Your task to perform on an android device: Open the TickTick app and move the Yoga Classes to the personal list.
Image 0: 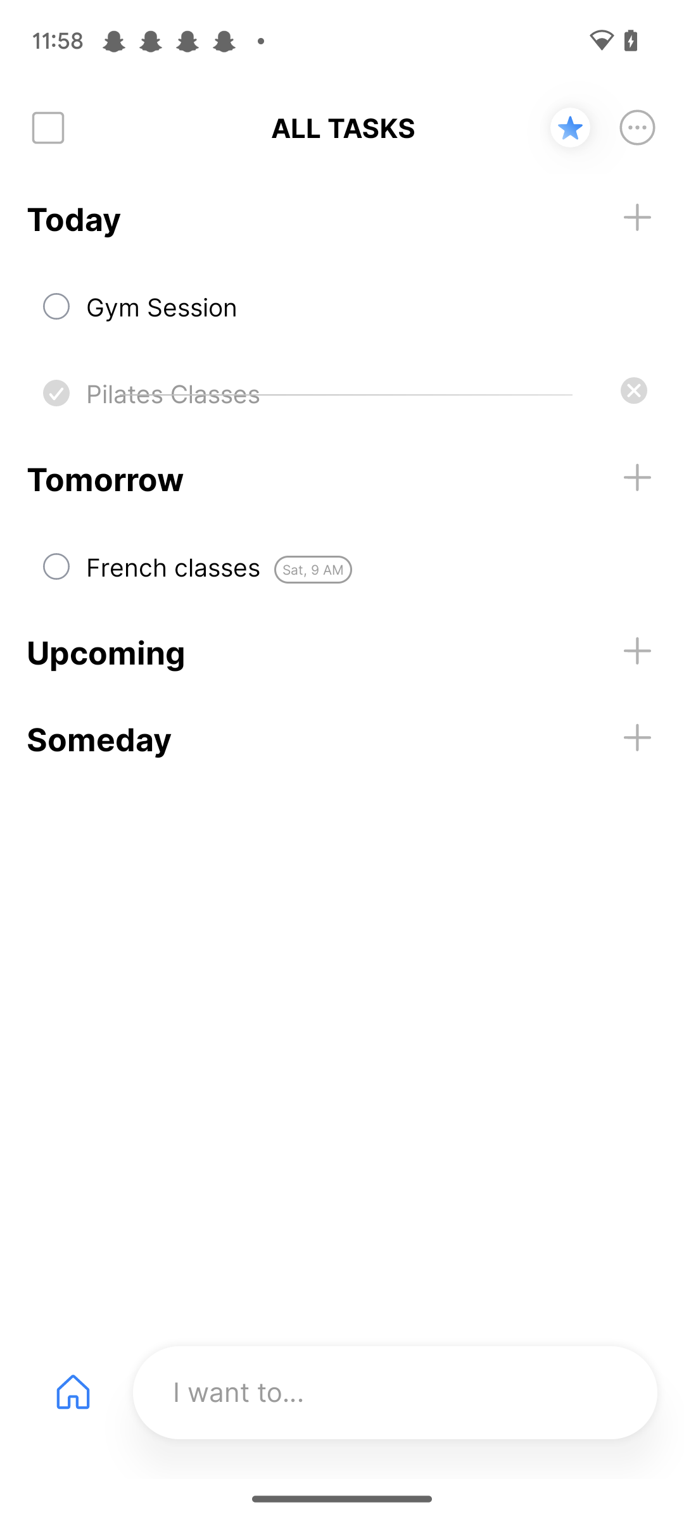
Open the TickTick app
Step 0: open app "TickTick"
Image 1: 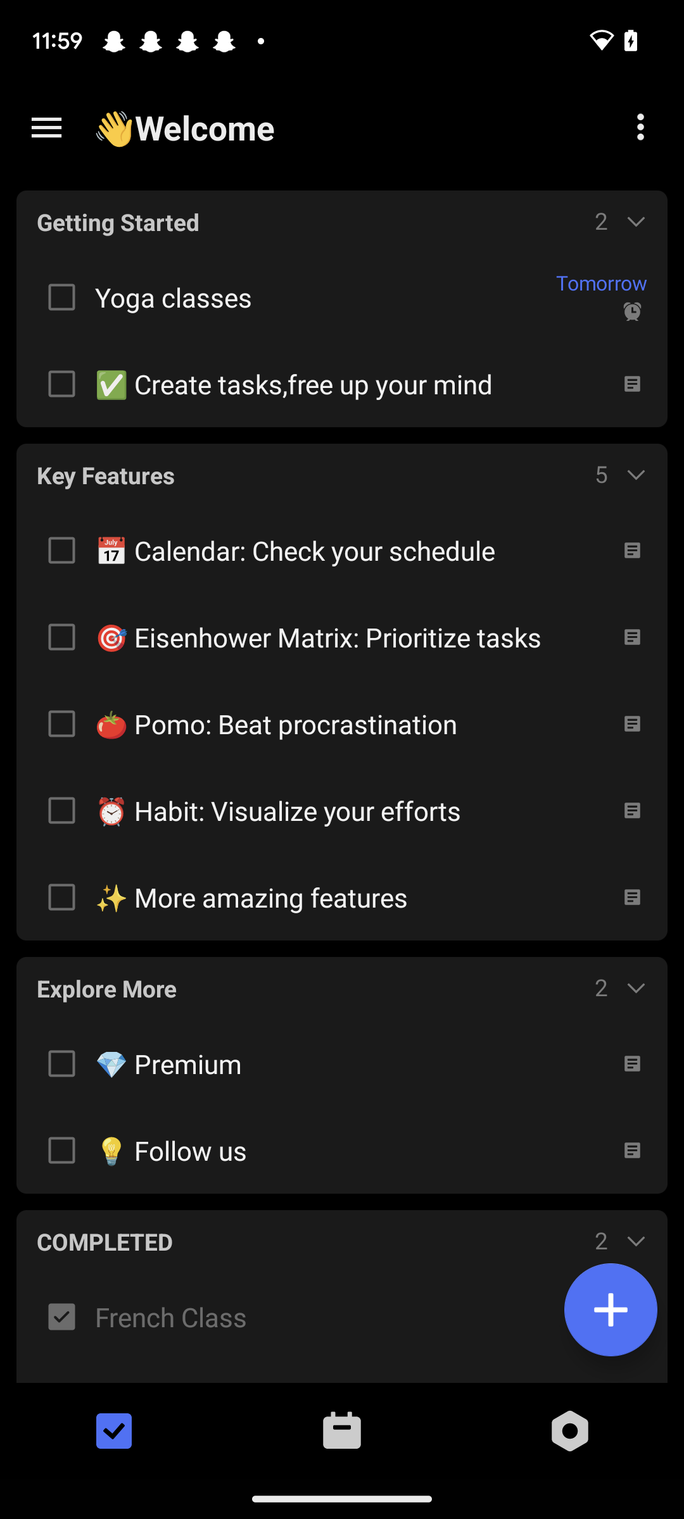
Open the Yoga Classes task
Step 1: click (325, 297)
Image 2: 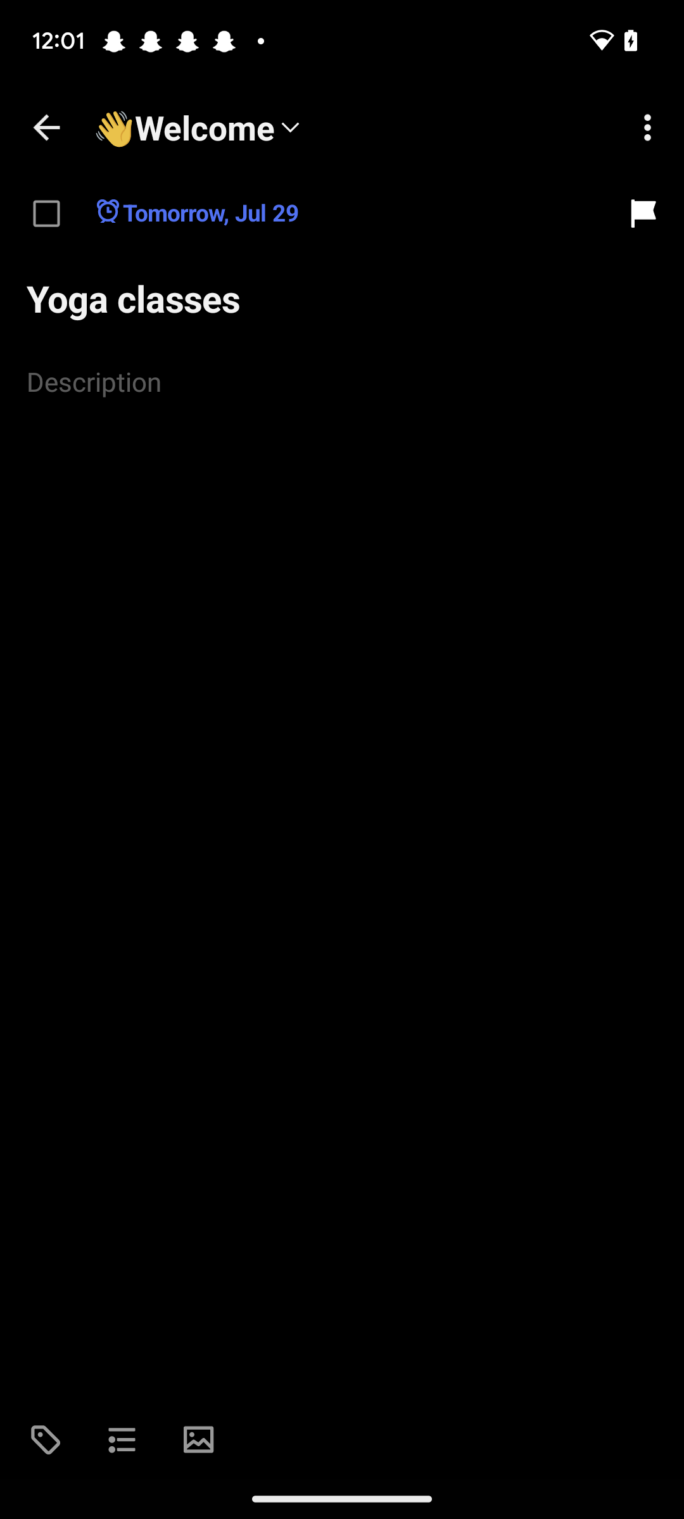
Click on the welcome dropdown
Step 2: click (184, 127)
Image 3: 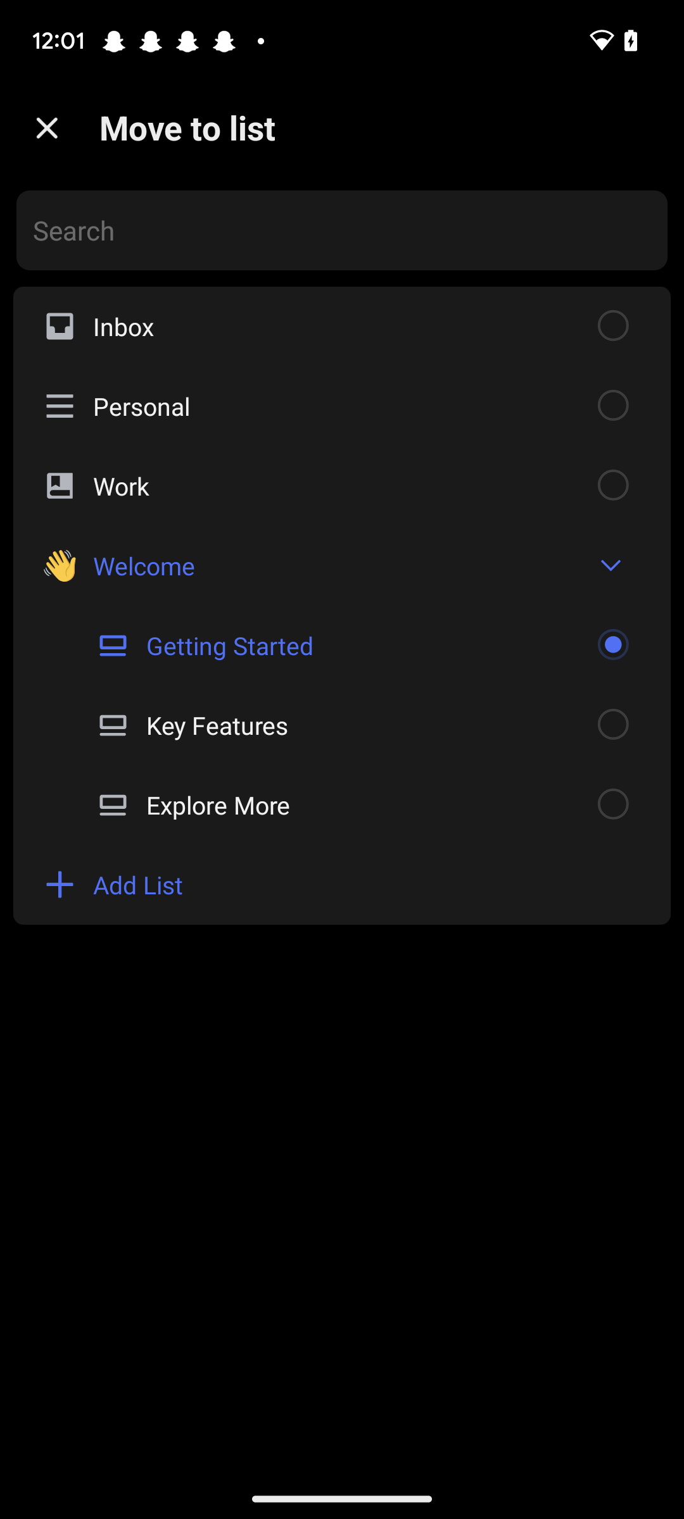
Click on the radio button of the work option
Step 3: click (613, 485)